Your task to perform on an android device: As I am a daytime reader, change the theme of the lunch recipes app from system default to light.
Image 0: 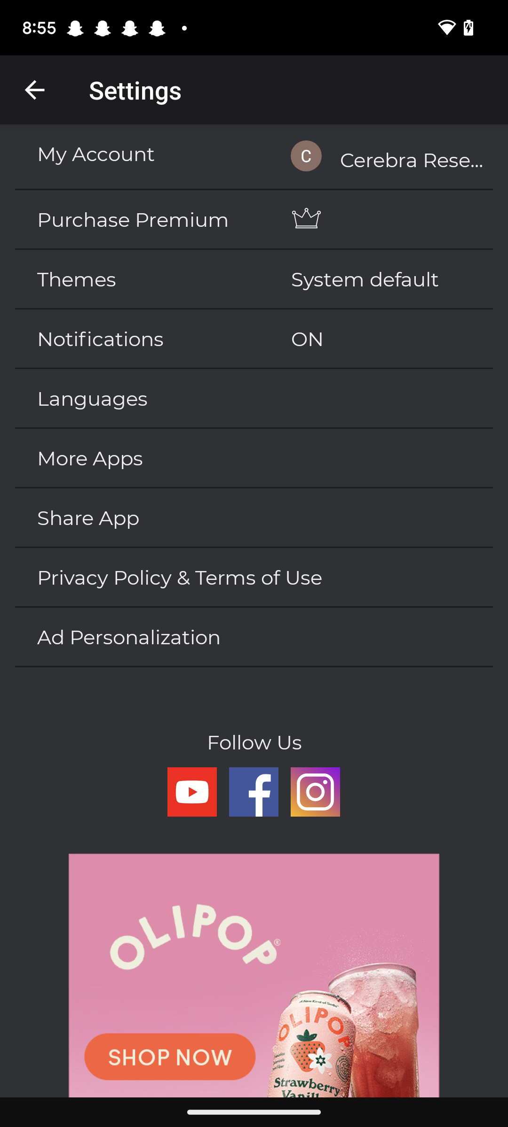
Click on themes on the left side of the screen.
Step 0: click (145, 278)
Image 1: 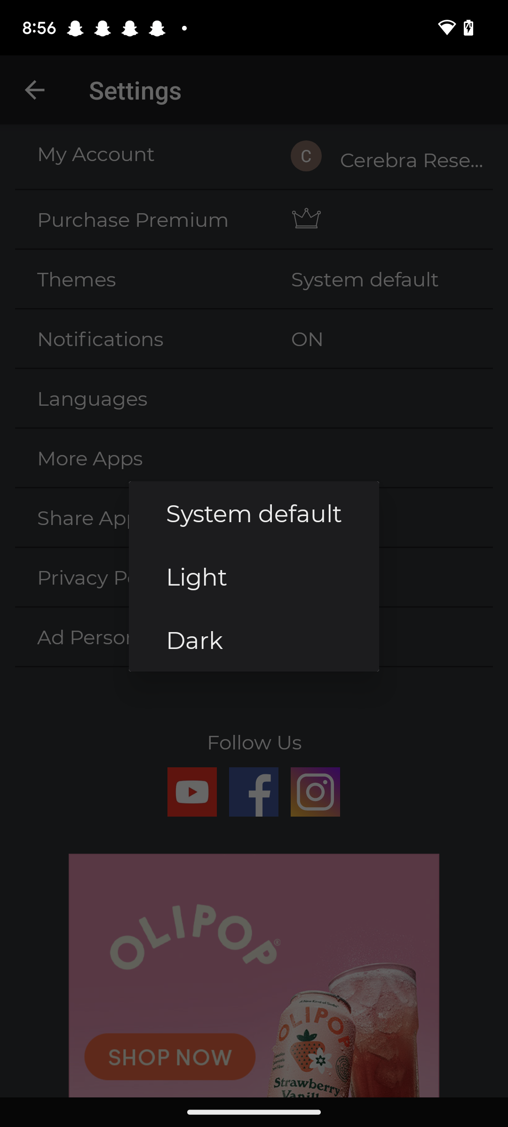
Click on Light in the middle of the screen.
Step 1: click (254, 576)
Image 2: 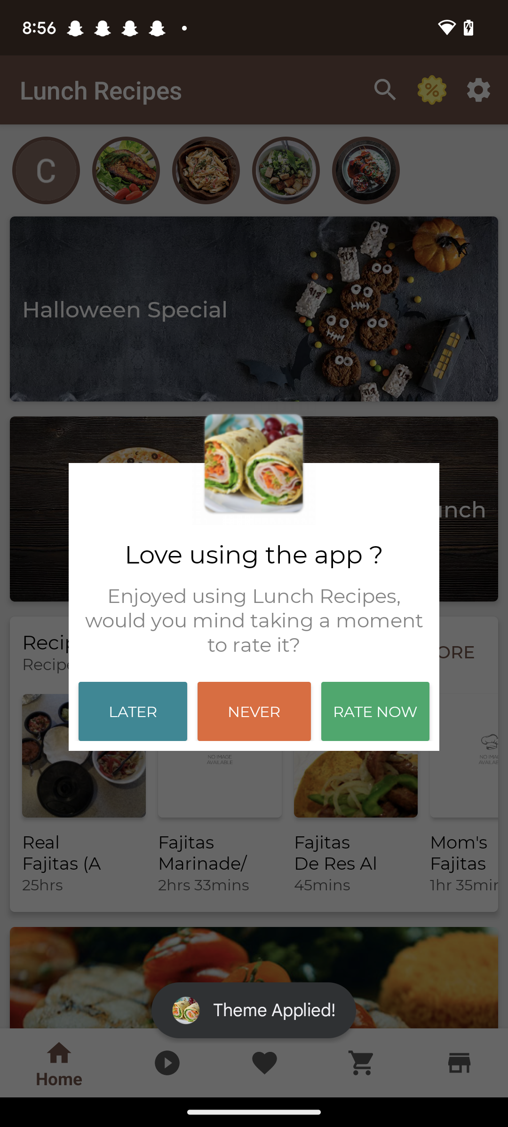
Click on Light in the middle of the screen.
Step 2: click (133, 711)